Your task to perform on an android device: Use the lifestyle app and set the size filter to 10 to find shoes.
Image 1: 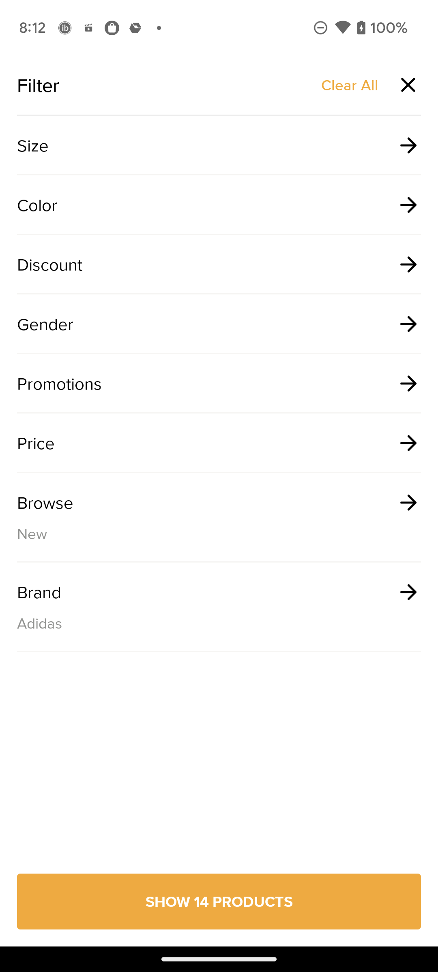
Click on the Size Filter
Step 1: click (206, 145)
Image 3: 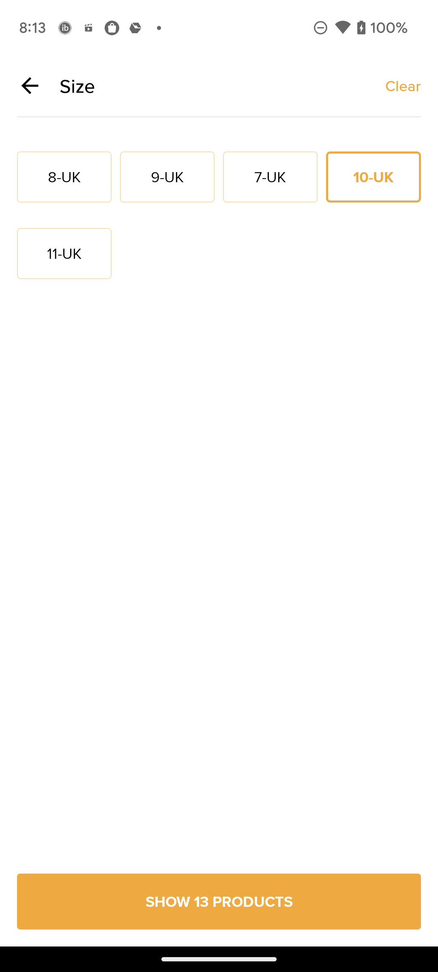
Click on SHOW 13 PRODUCTS at the bottom of the screen
Step 3: click (219, 902)